Your task to perform on an android device: I would like to share the video of muesli with Yogurt to my friend Maira Rossi on her gmail id maira.rossi1993@gmail.com as she is also interested in this recipe
Image 1: 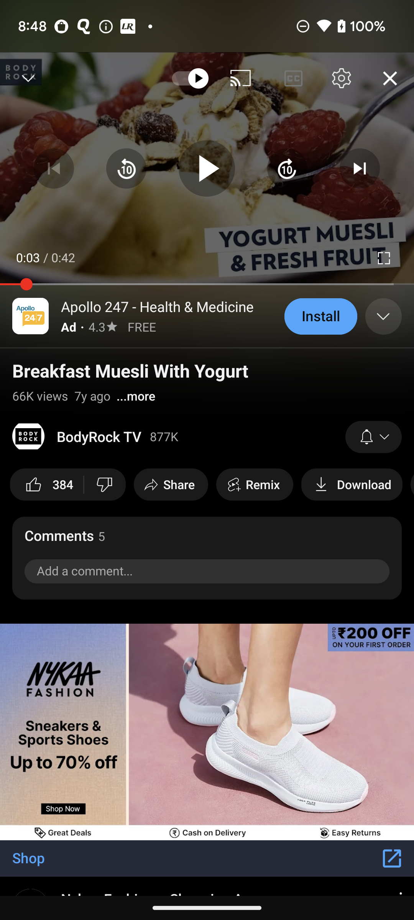
Click on the Share icon to share the video
Step 1: click (171, 485)
Image 2: 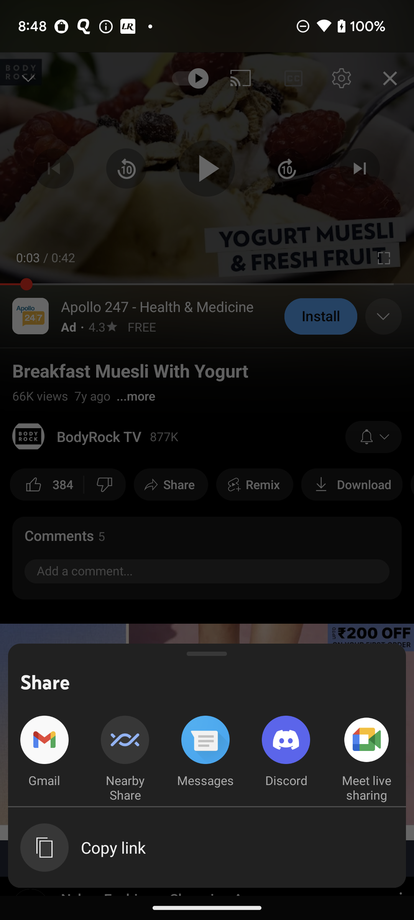
Click on the Gmail icon option 
Step 2: click (44, 752)
Image 3: 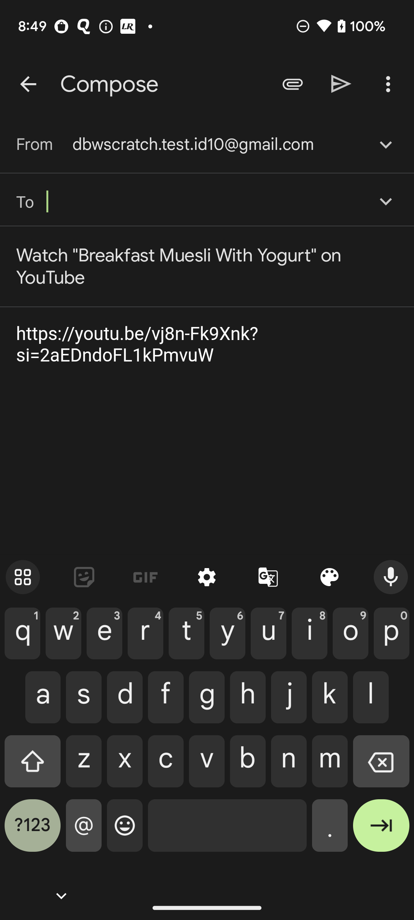
Click on the down arrow in the from section to change Mail ID 
Step 3: click (384, 143)
Image 4: 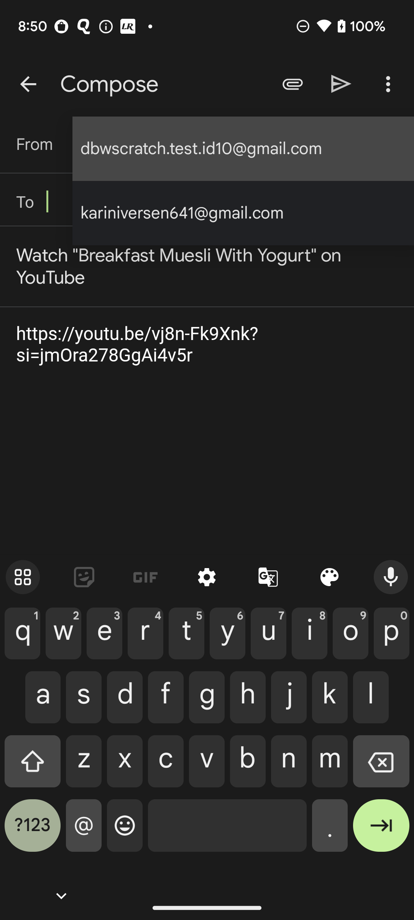
Click on the Kariniversen641@gmail.com ID
Step 4: click (243, 213)
Image 5: 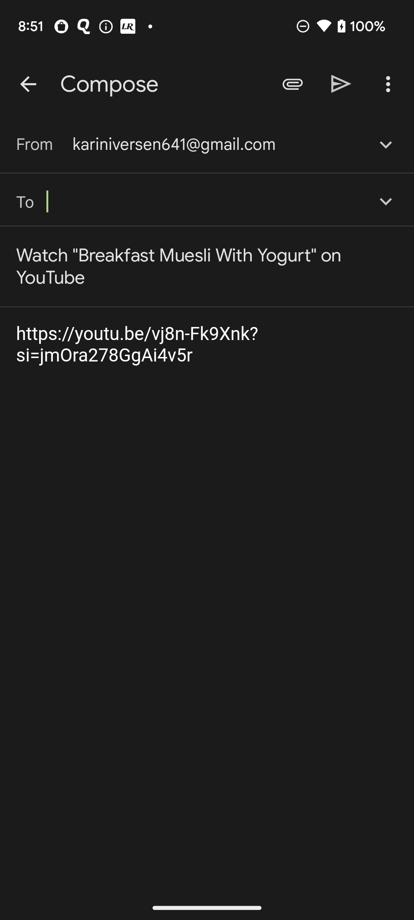
Type maira.rossi1993@gmail.com in To section
Step 5: type "maira.rossi1993@gmail.com"
Image 6: 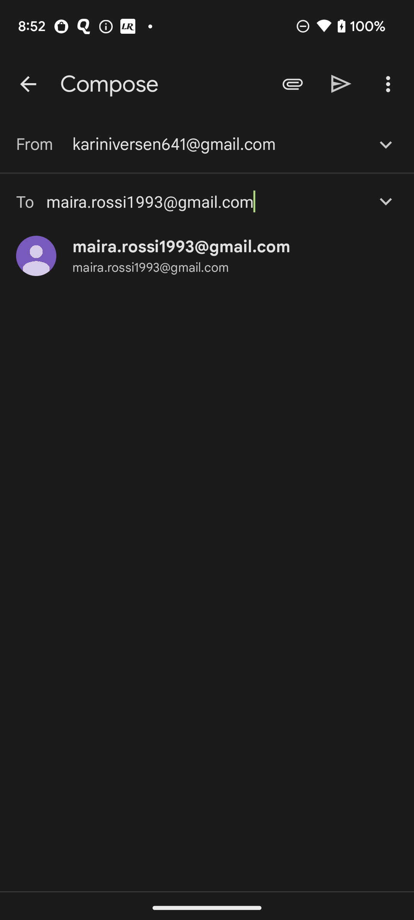
Click on the maira.rossi1993@gmail.com option
Step 6: click (150, 268)
Image 7: 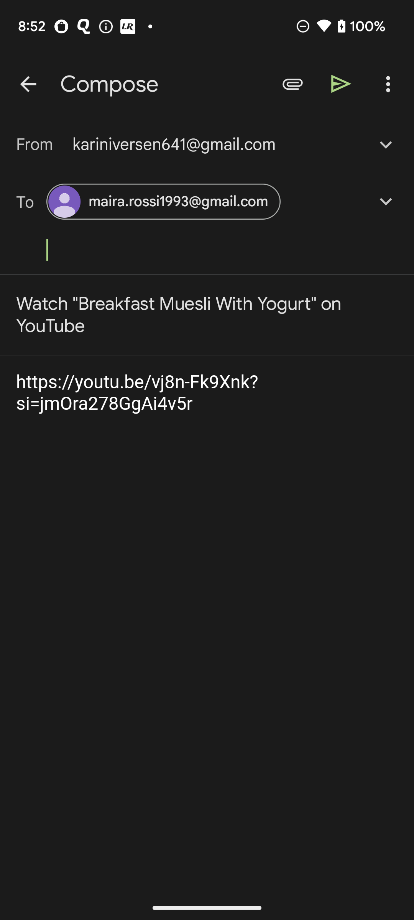
Click on the right arrow at the top of the screen
Step 7: click (341, 84)